Your task to perform on an android device: In Google maps, launch the explore tab and click the first place above 4.6 stars
Image 0: 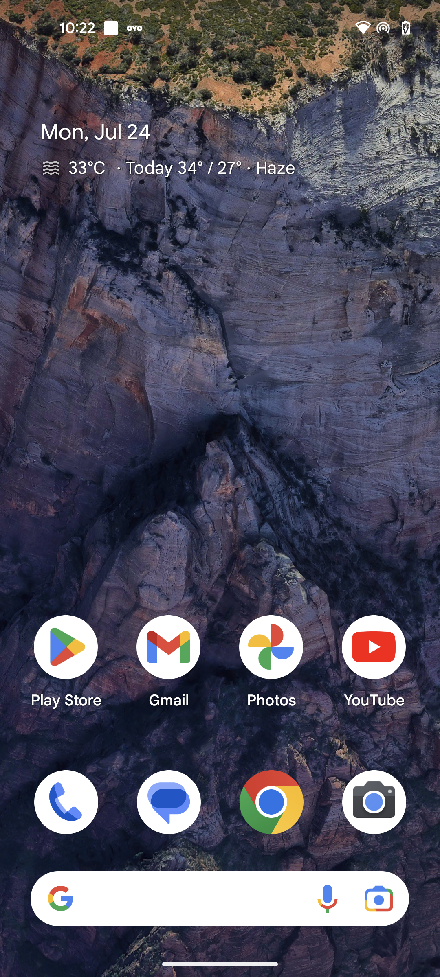
Open Google maps app
Step 0: open app "Maps"
Image 1: 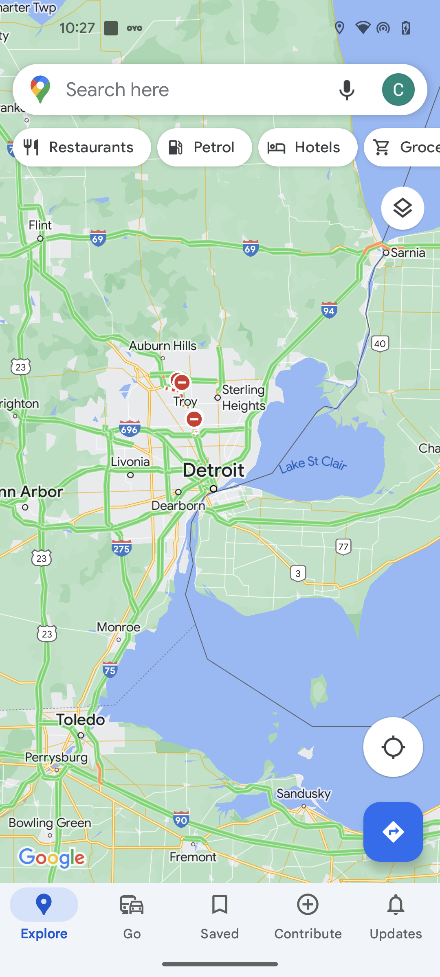
Click on the Explore tab
Step 1: click (44, 917)
Image 2: 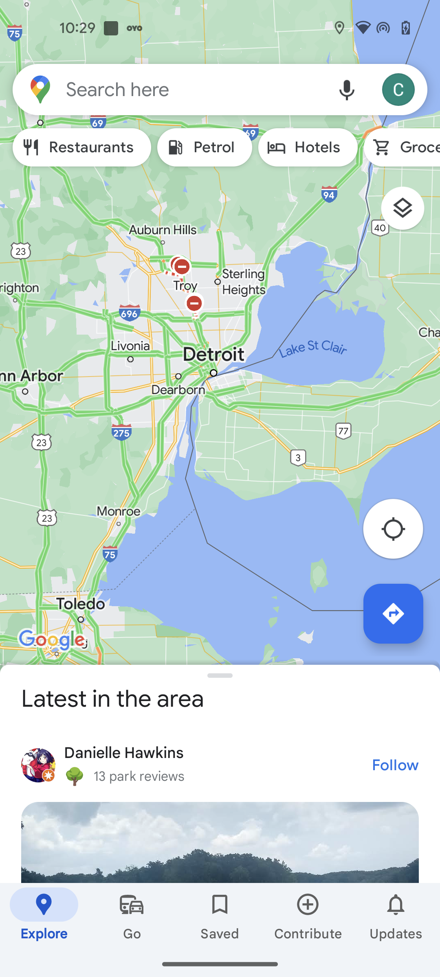
Swipe up to view more places
Step 2: scroll down
Image 3: 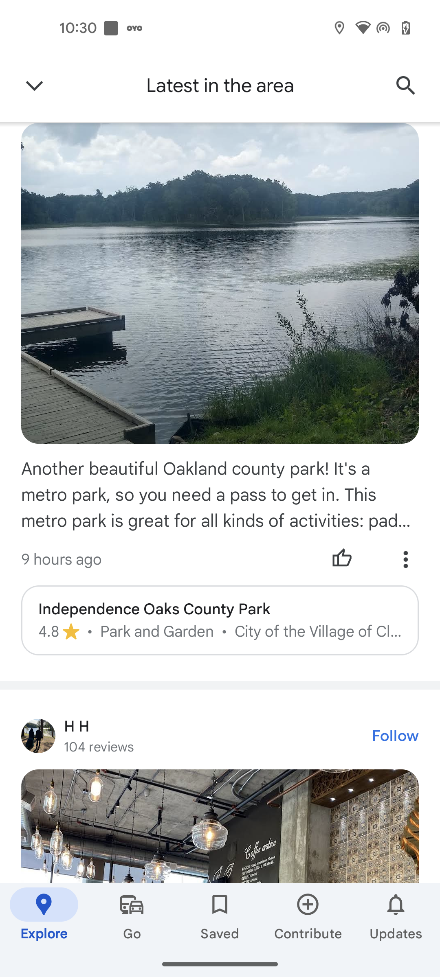
Open the Independence Oaks County Park
Step 3: click (220, 609)